Your task to perform on an android device: Insert a video about solar panels from my Gallery to the right side of the image  in the current  slide on the OfficeSuite app.
Image 0: 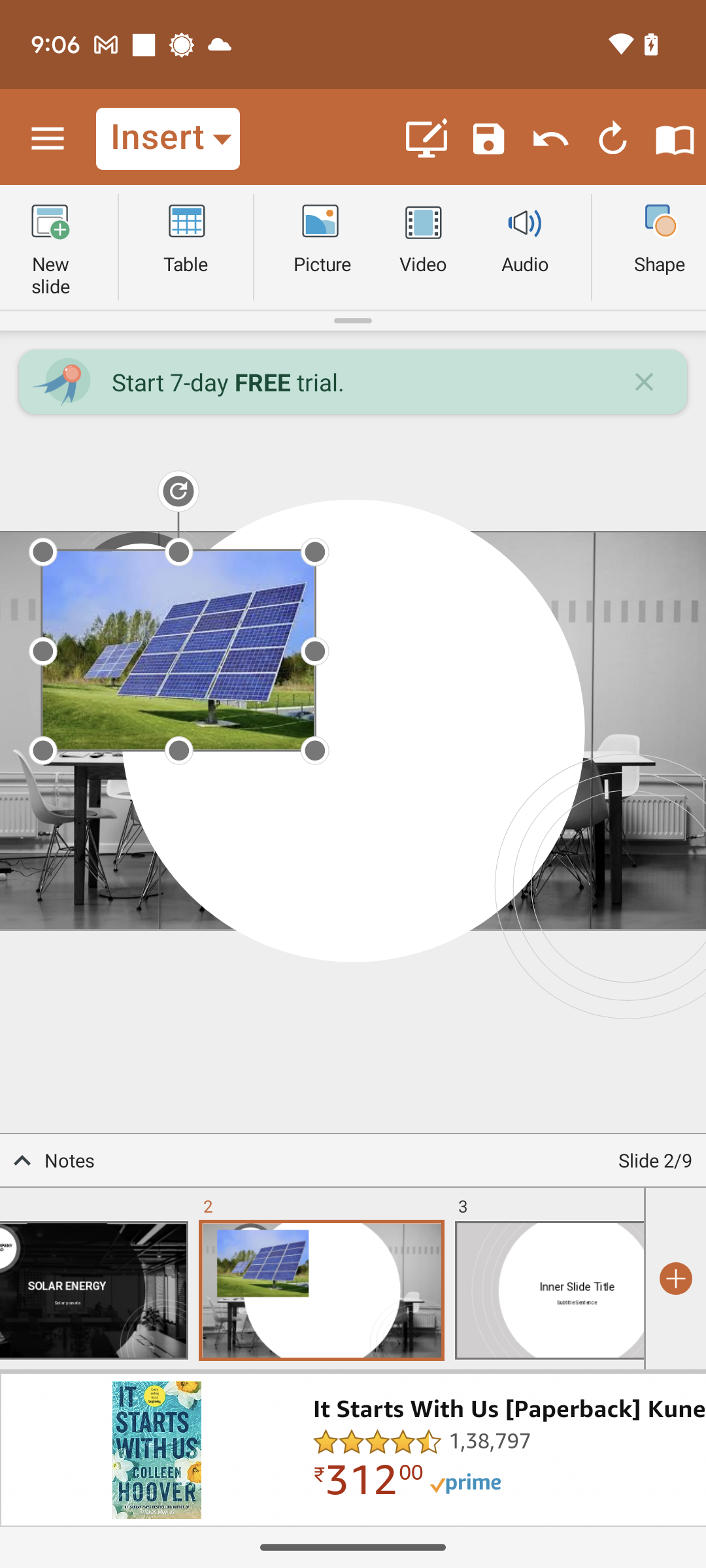
Tap on the right corner of slide.
Step 0: click (652, 781)
Image 1: 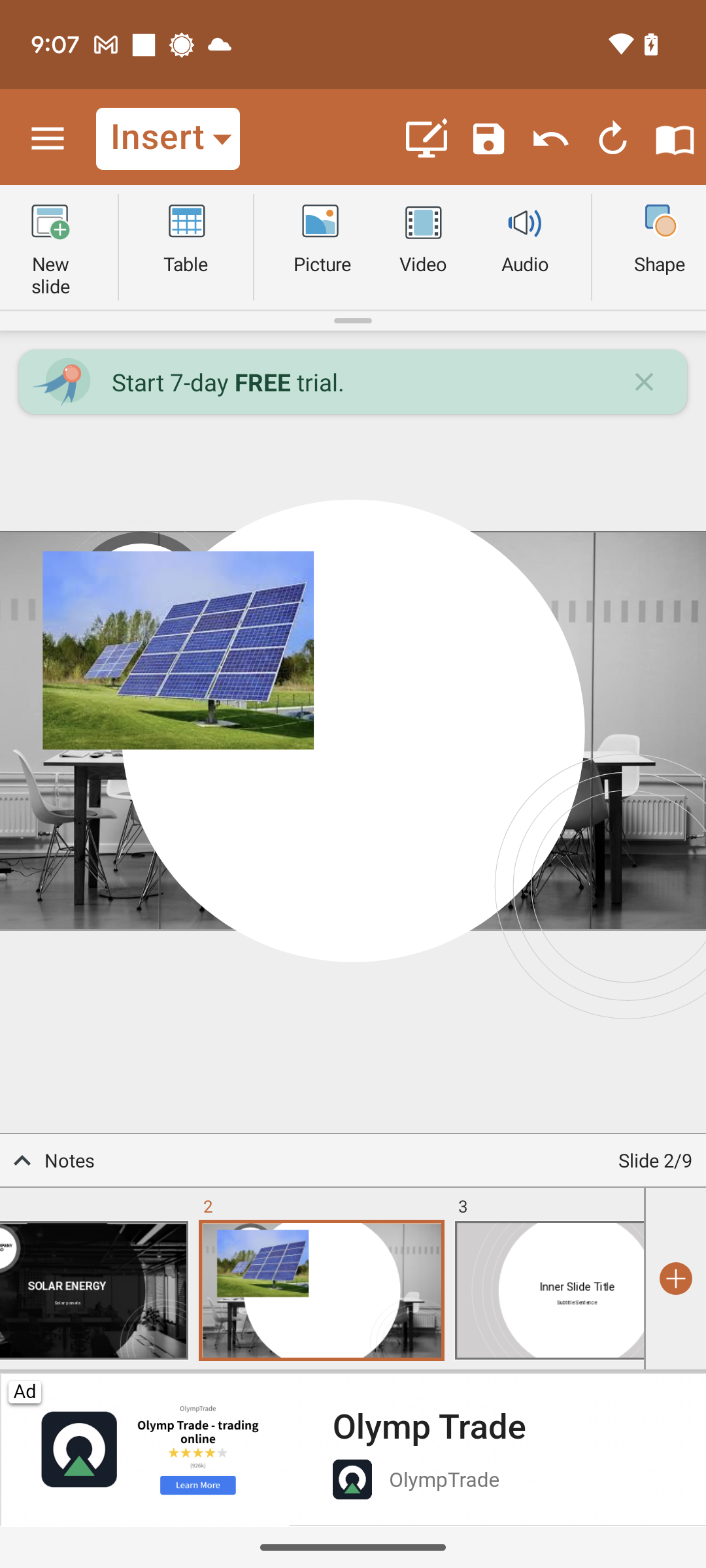
Click on the video icon from the top of the screen.
Step 1: click (422, 237)
Image 2: 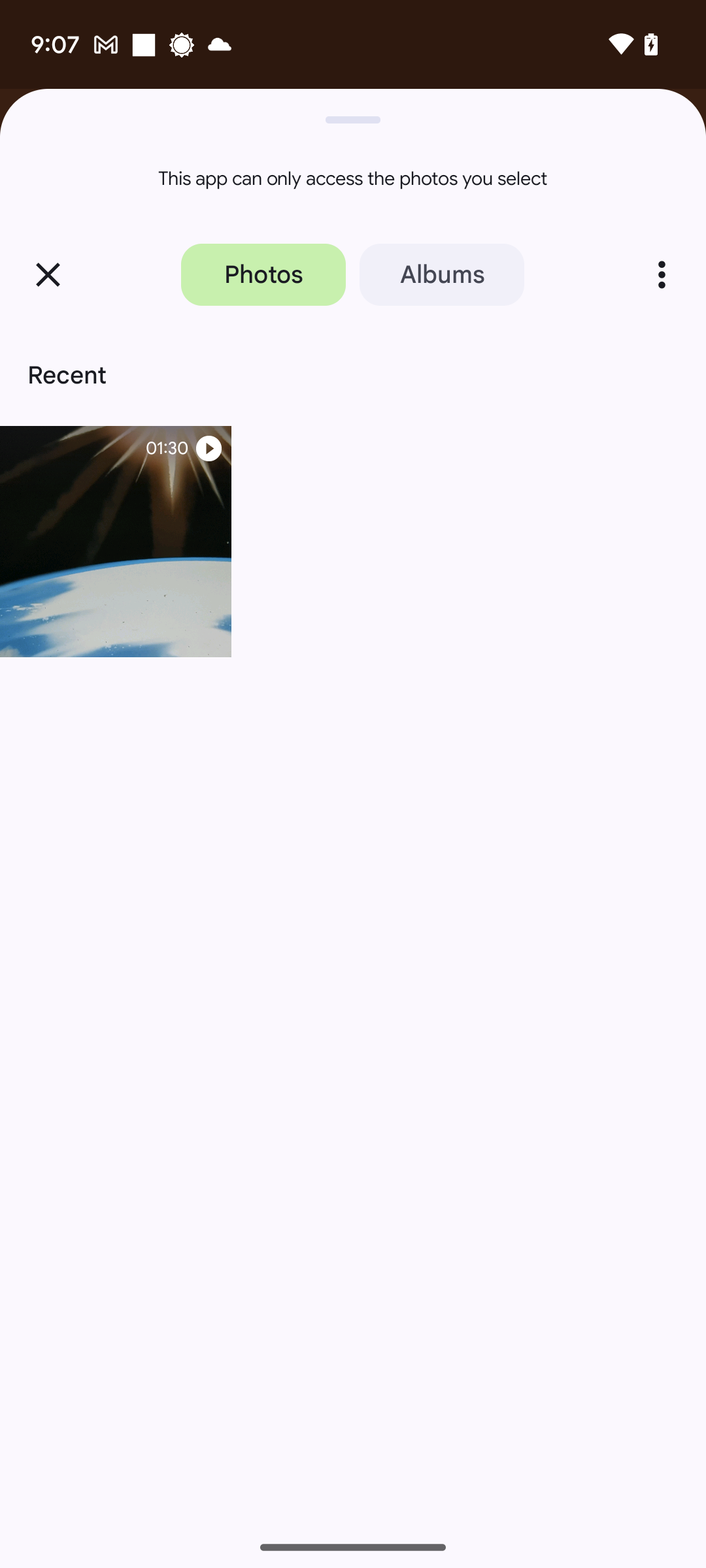
Select the video.
Step 2: click (115, 541)
Image 3: 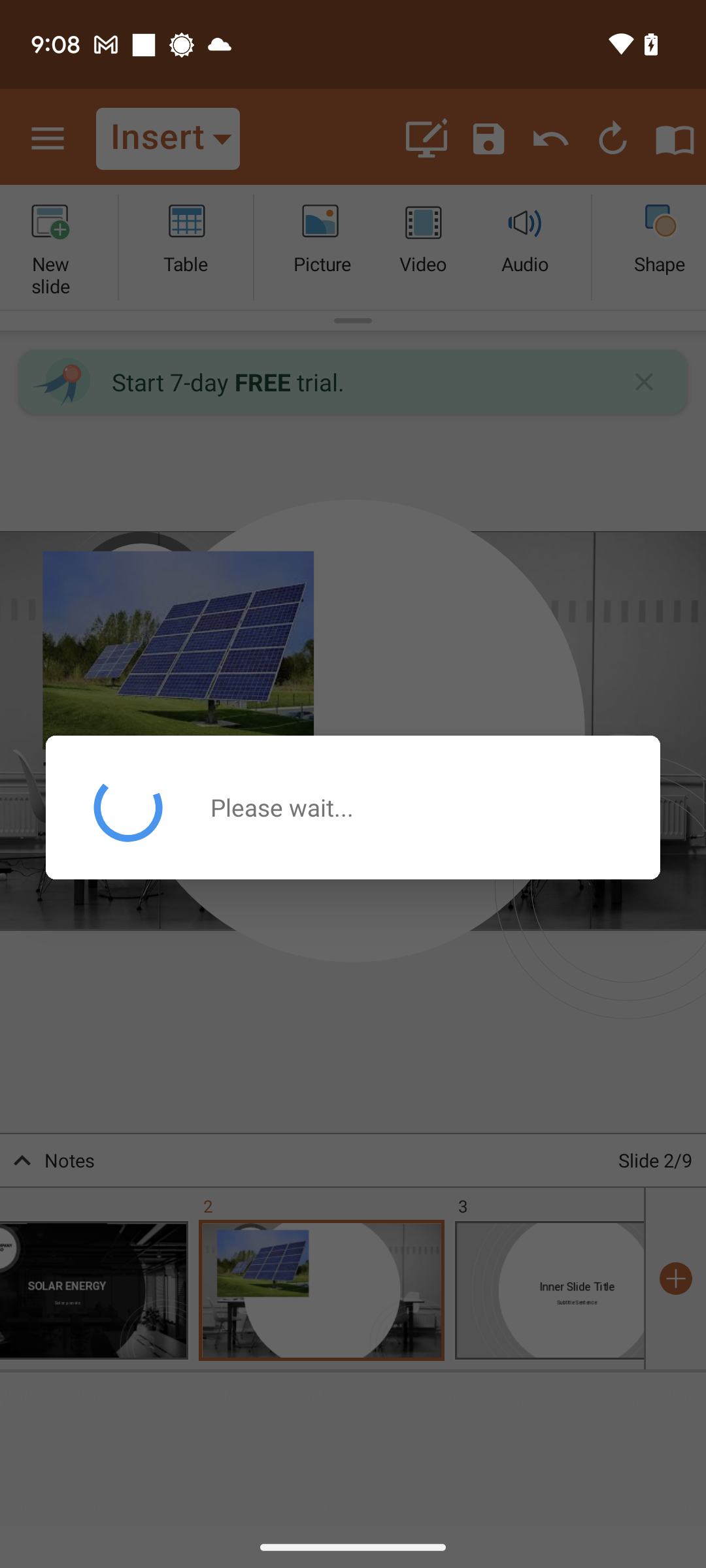
Select the video.
Step 3: wait